Your task to perform on an android device: I am satisfied with the product. Add Godrej SeeThru CCTV to the cart in the Moglix app.
Image 0: 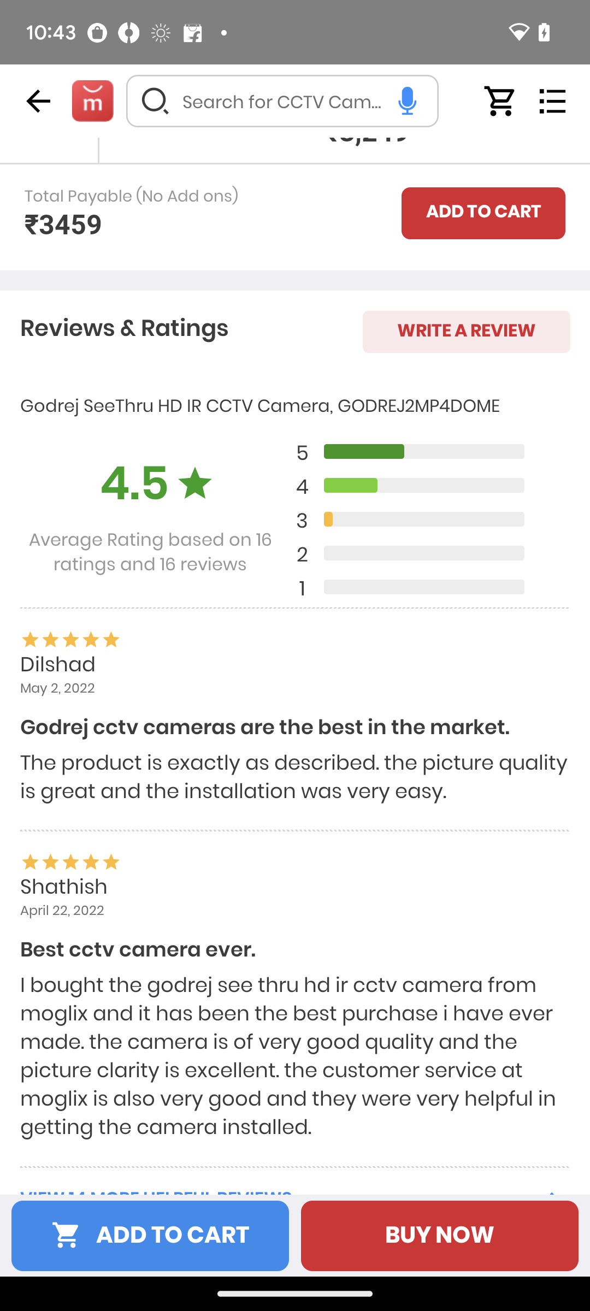
Click on the ADD TO CART button.
Step 0: click (172, 1237)